Your task to perform on an android device: I'm planning to visit Rome next week, so my travel planner has sent me the Rome Itinerary PDF file. I'm uploading the file to Google Drive so that I won't lose the itinerary plan.
Image 0: 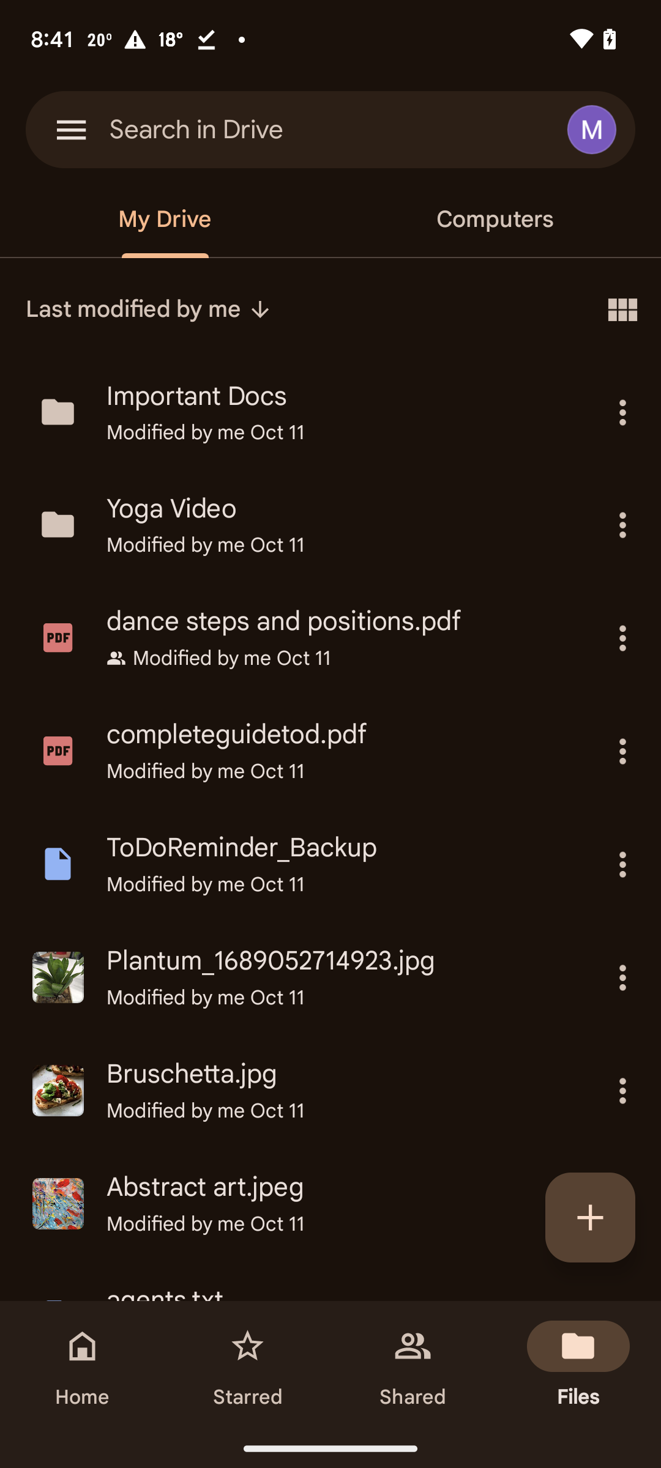
Click on the + icon 
Step 0: click (622, 1203)
Image 1: 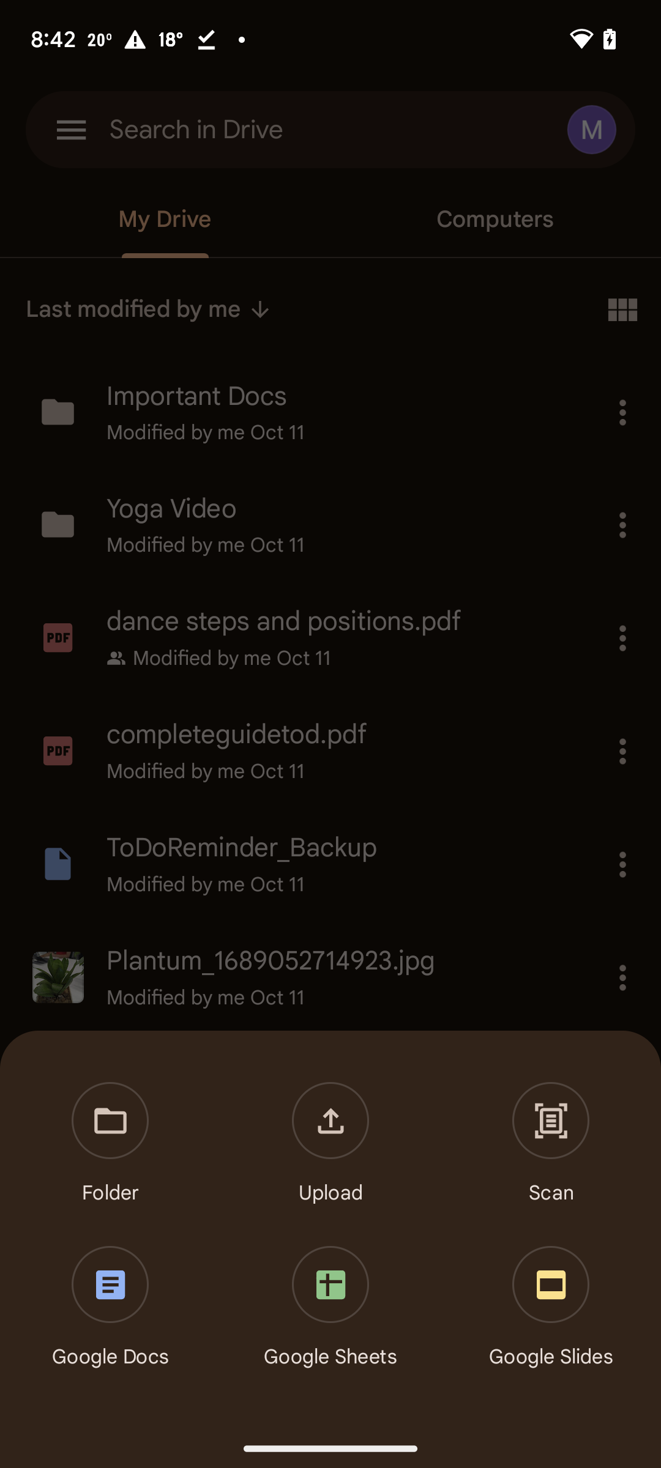
Click on the upload option
Step 1: click (330, 1144)
Image 2: 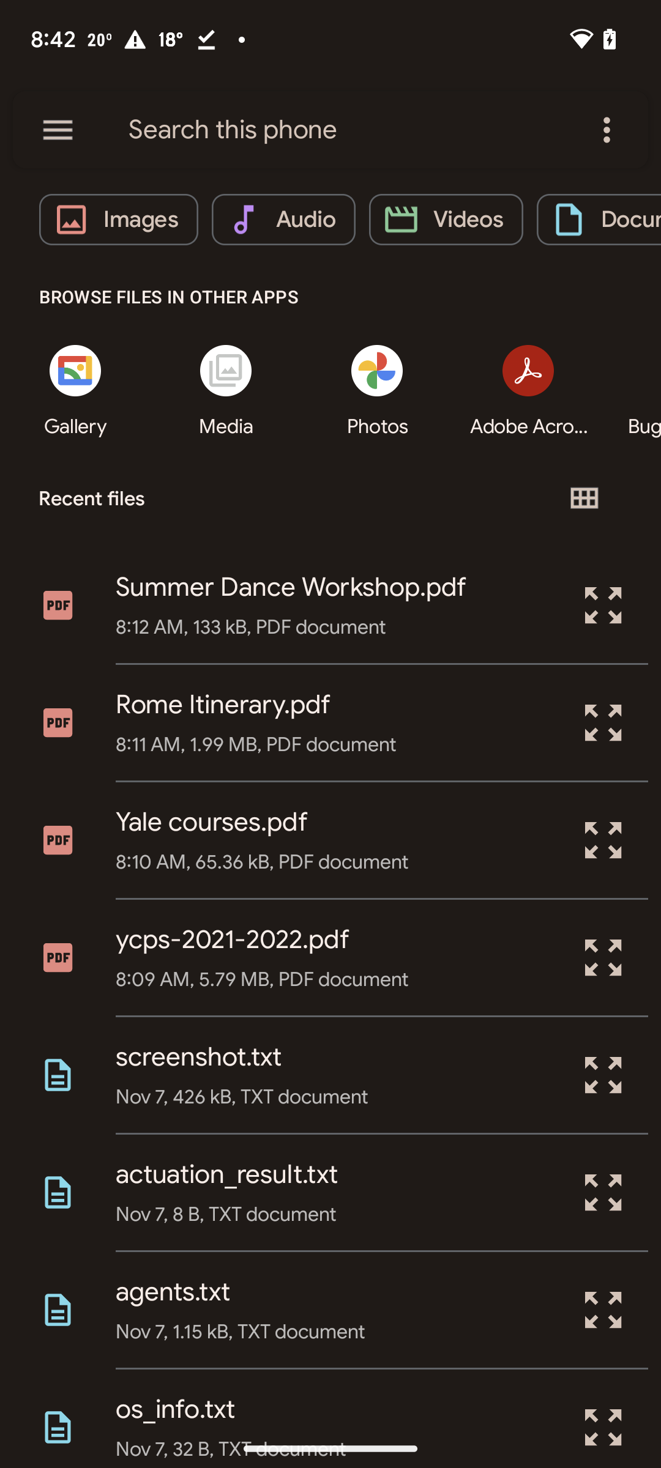
Click on the PDF icon of the Rome Itinerary
Step 2: click (57, 722)
Image 4: 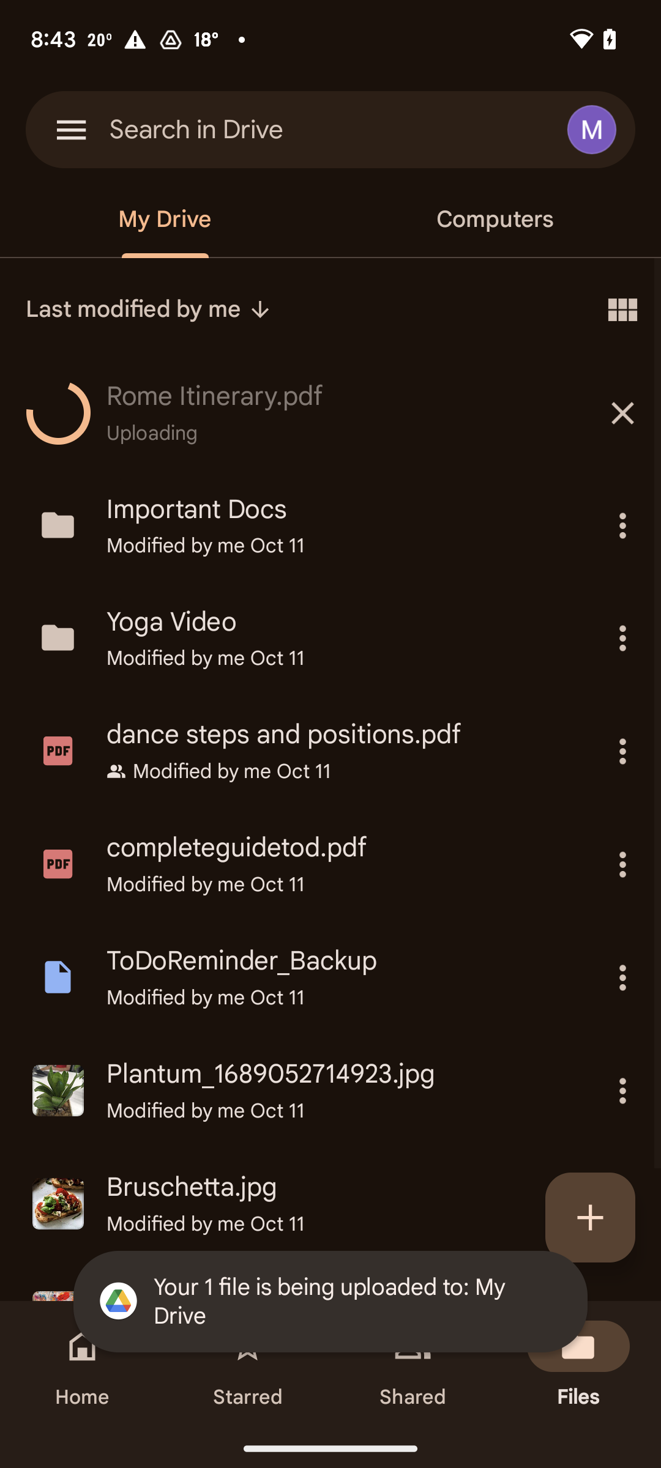
Click on the select button at the top of the screen
Step 4: wait